Your task to perform on an android device: I want to call my friend who is now living in Canada, but I need to utilize the Clock app to figure out the time there so I can see if he's awake.
Image 0: 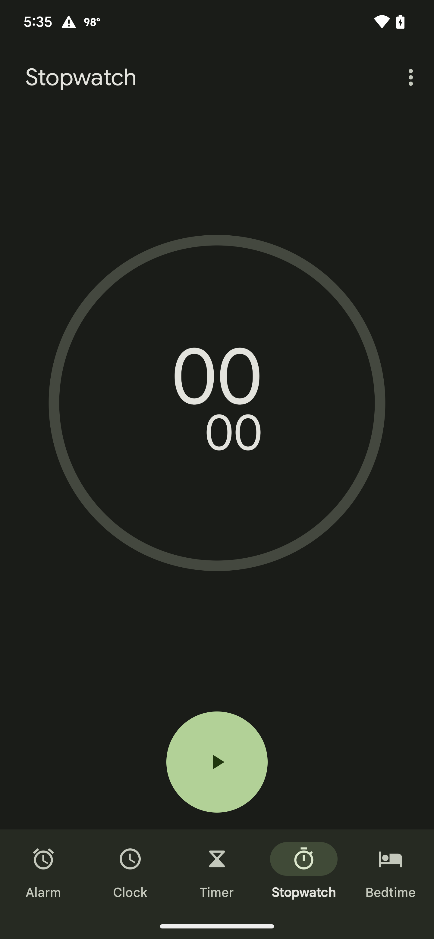
Click on the clock icon
Step 0: click (130, 872)
Image 1: 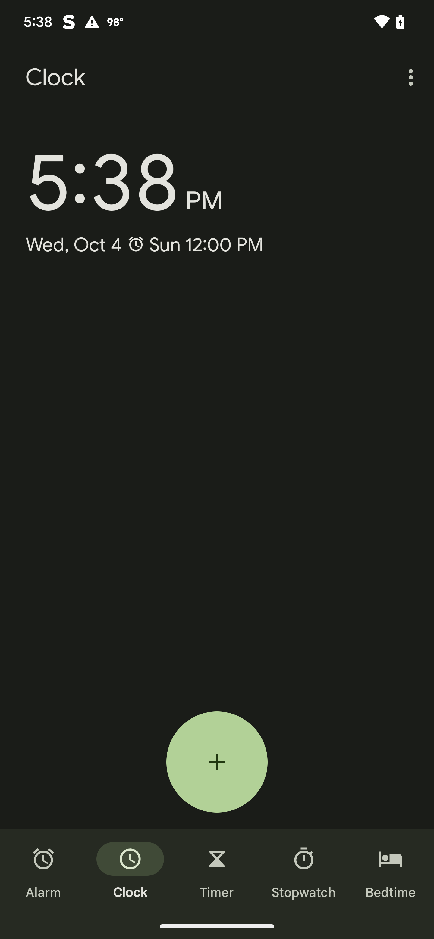
Click on the add icon
Step 1: click (217, 762)
Image 2: 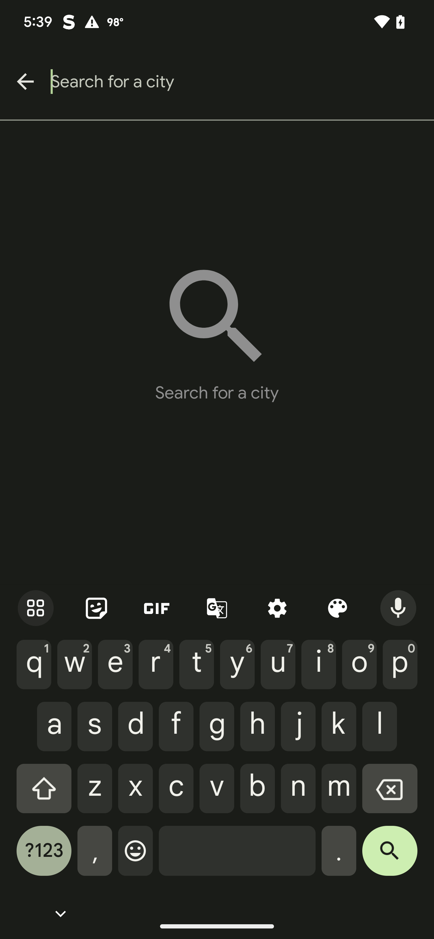
Type Canada in the search bar
Step 2: type "Canada"